Your task to perform on an android device: View the tool box under portable tool box tab.
Image 0: 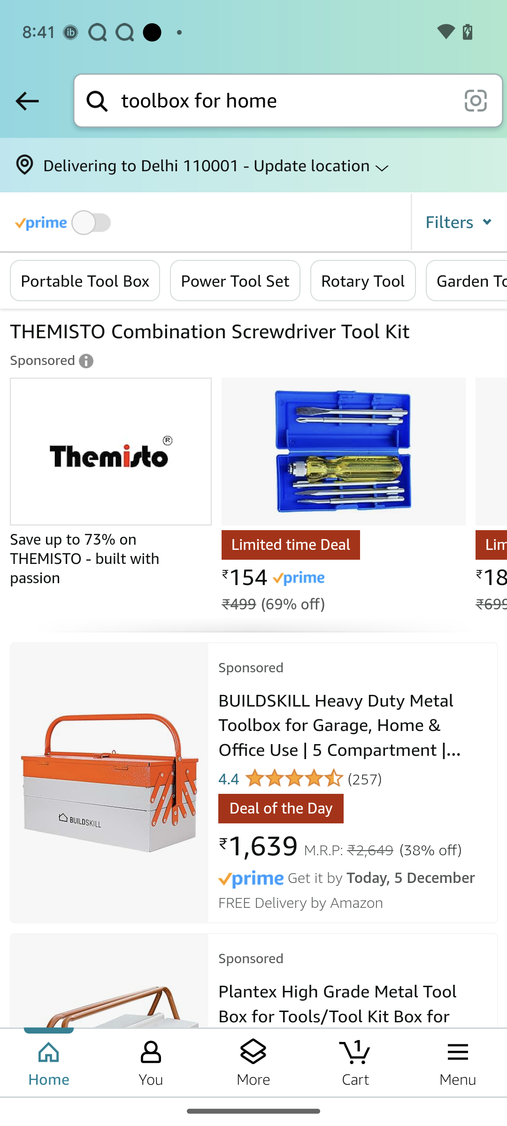
Click on the portable tool box option
Step 0: click (85, 280)